Your task to perform on an android device: I want to listen to a meditating sound on the calm app.
Image 0: 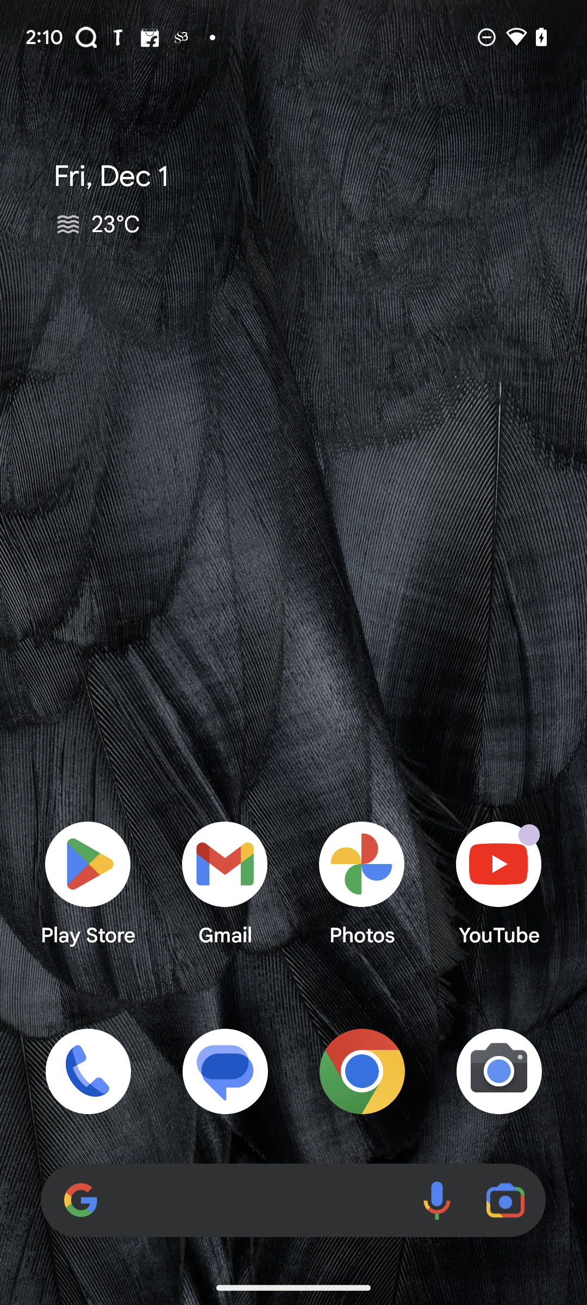
Open the Calm app.
Step 0: open app "Calm"
Image 1: 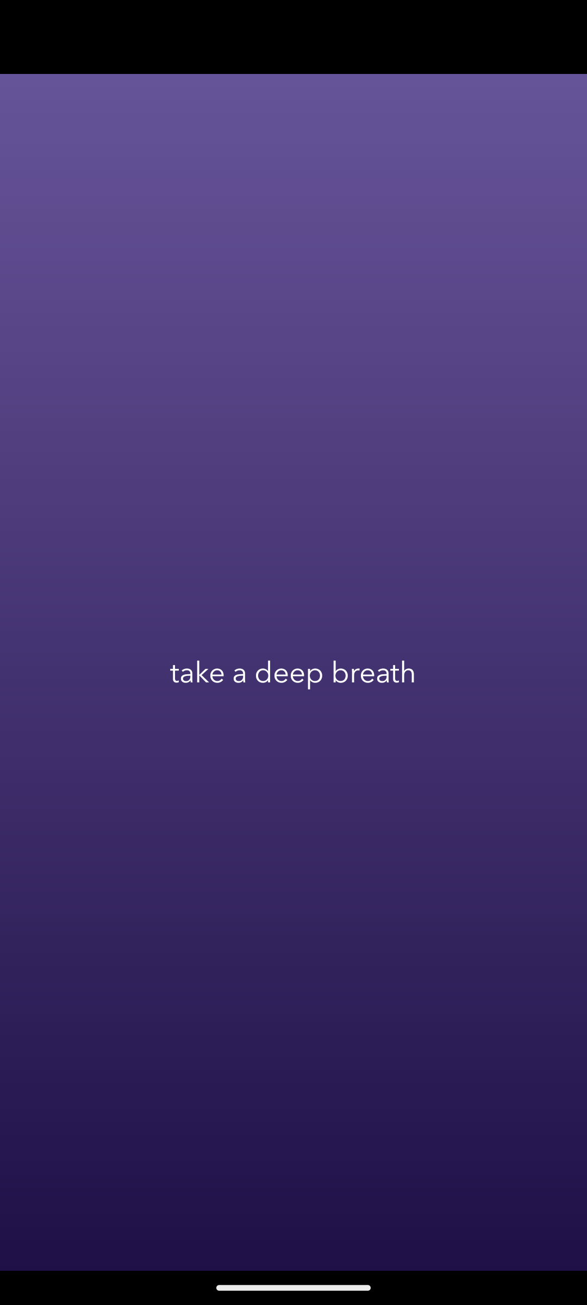
Open the Calm app.
Step 1: wait
Image 3: 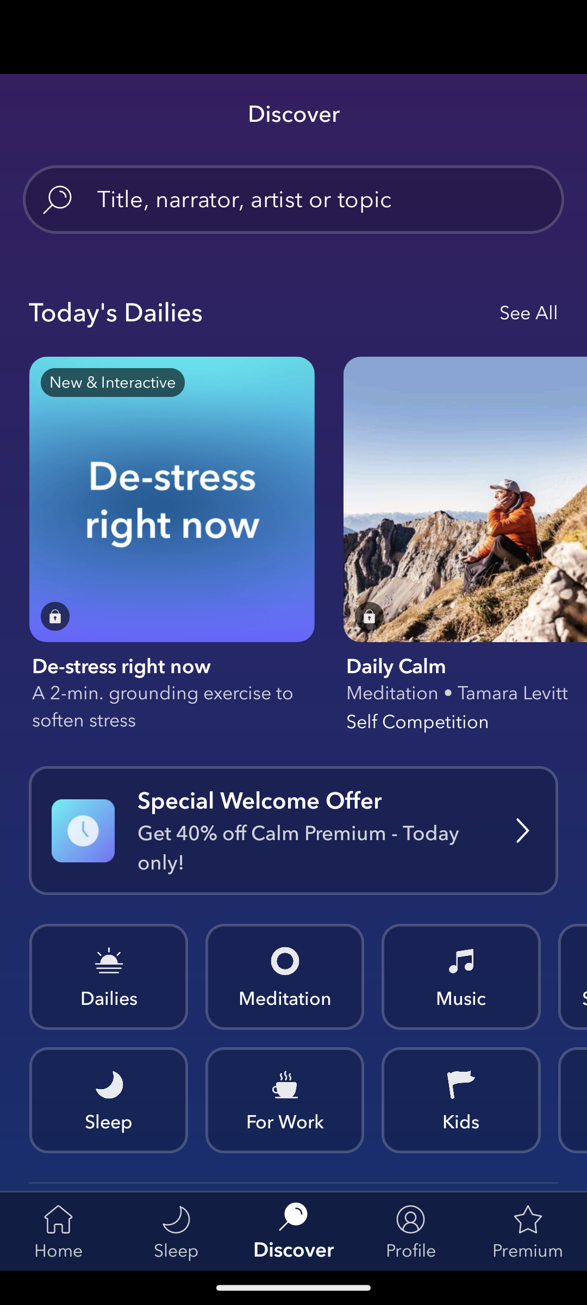
Click on the Meditation option.
Step 3: click (243, 966)
Image 4: 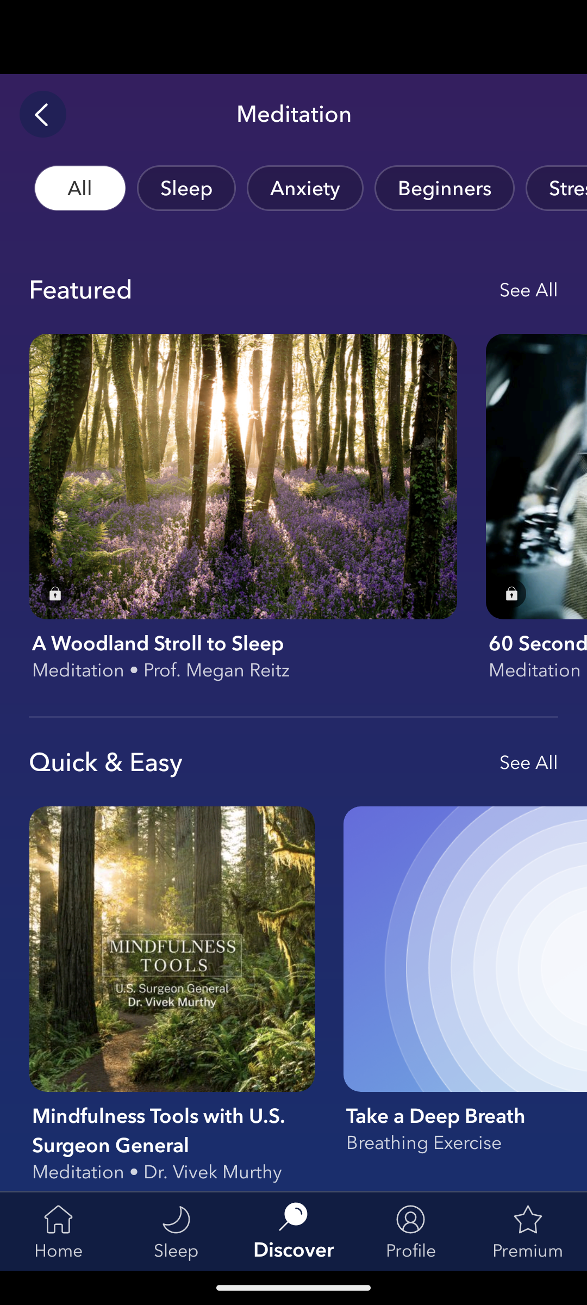
Click on the Mindfulness Tools with U.S. Surgeon General.
Step 4: click (243, 938)
Image 5: 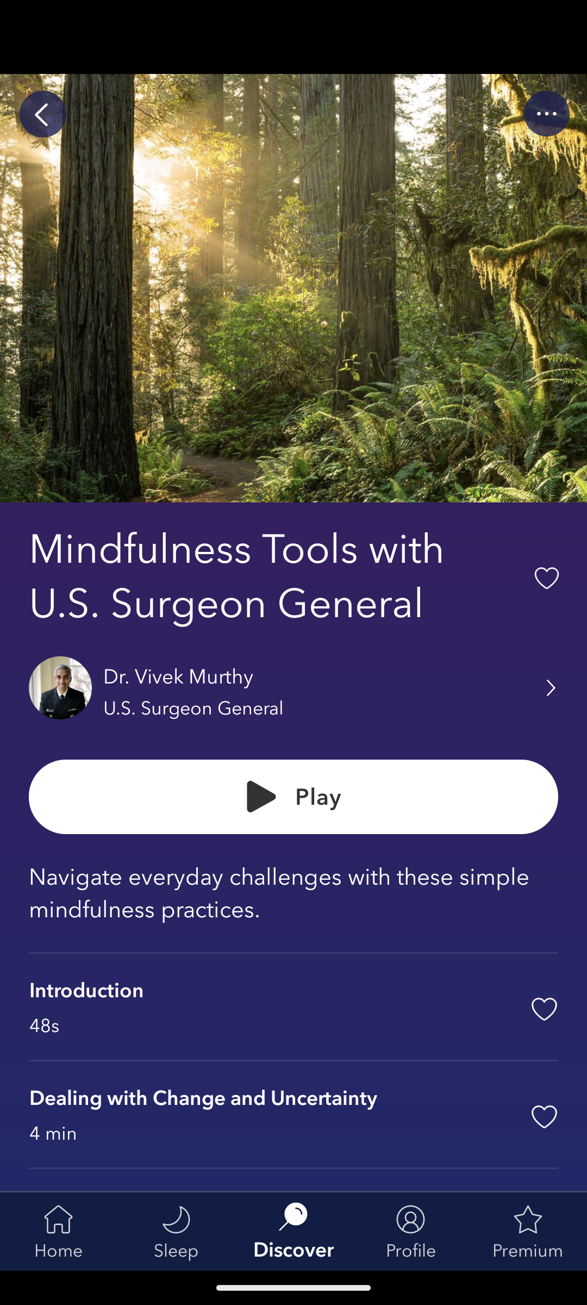
Click on the play button.
Step 5: click (315, 800)
Image 6: 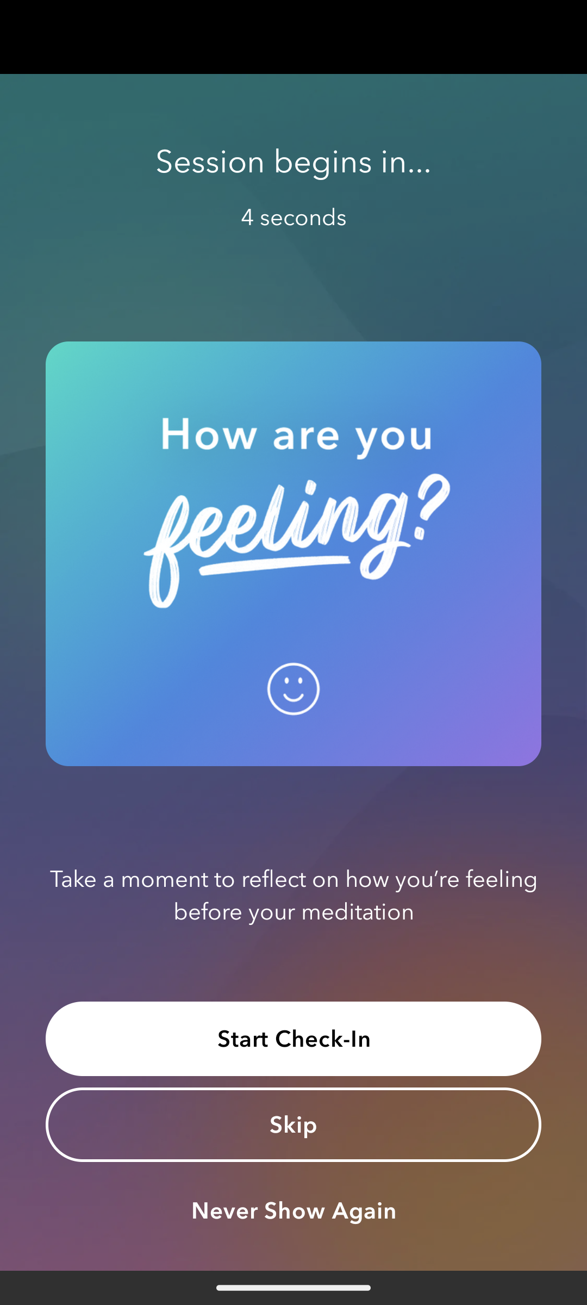
Click on the play button.
Step 6: wait